Your task to perform on an android device: The Book report.pptx file is no longer needed and is taking up space, so delete it from the Drive app. 
Image 0: 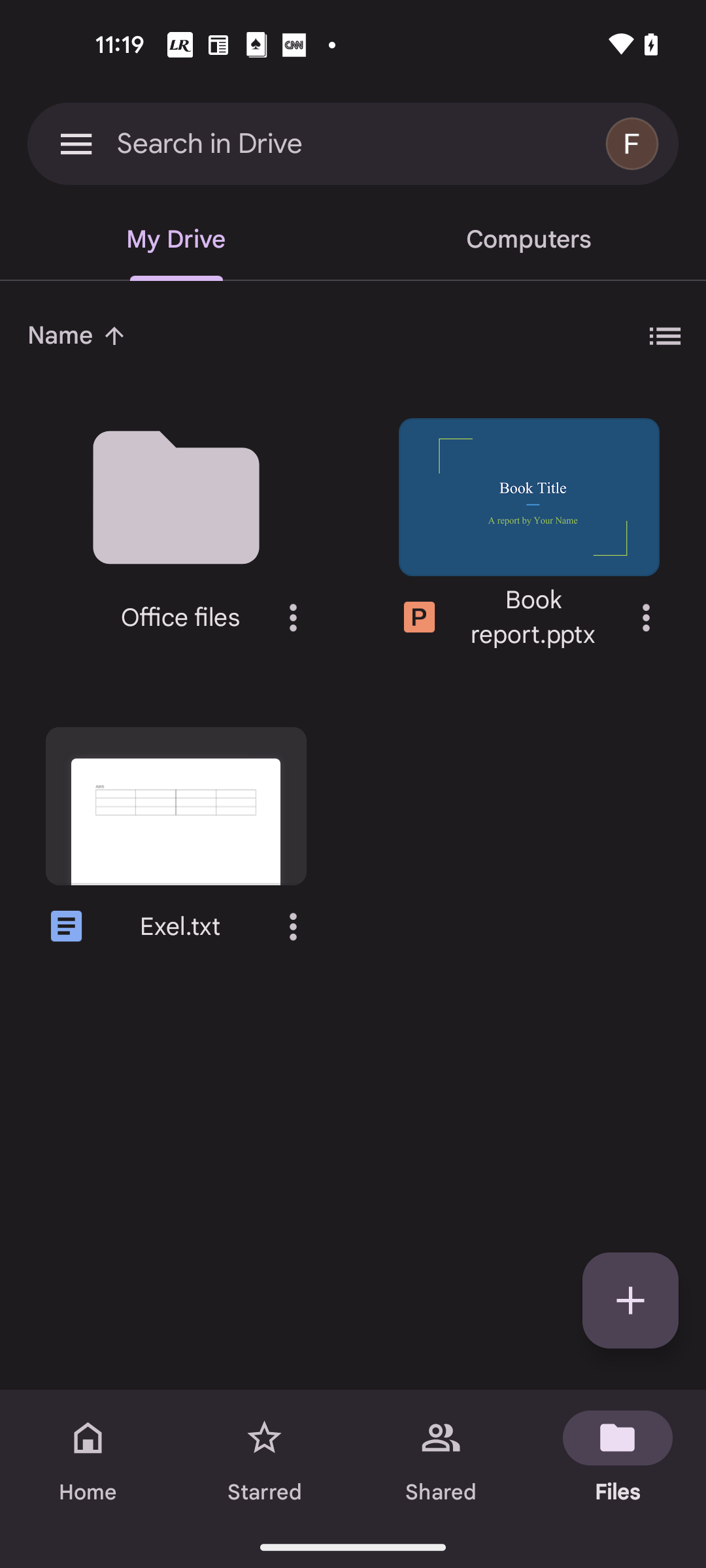
Click on three dots of the Book report.pptx file
Step 0: click (646, 617)
Image 1: 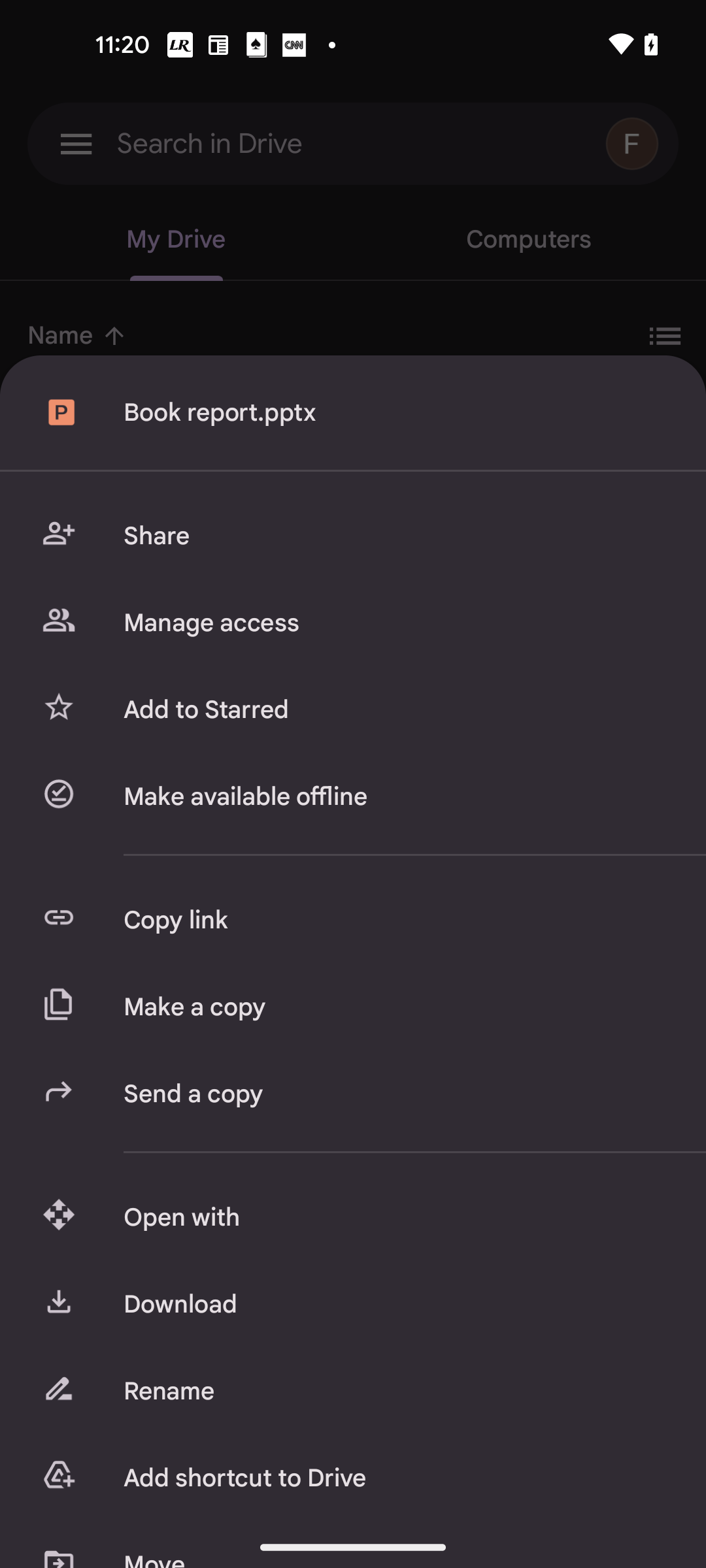
Swipe up to remove option
Step 1: scroll down
Image 2: 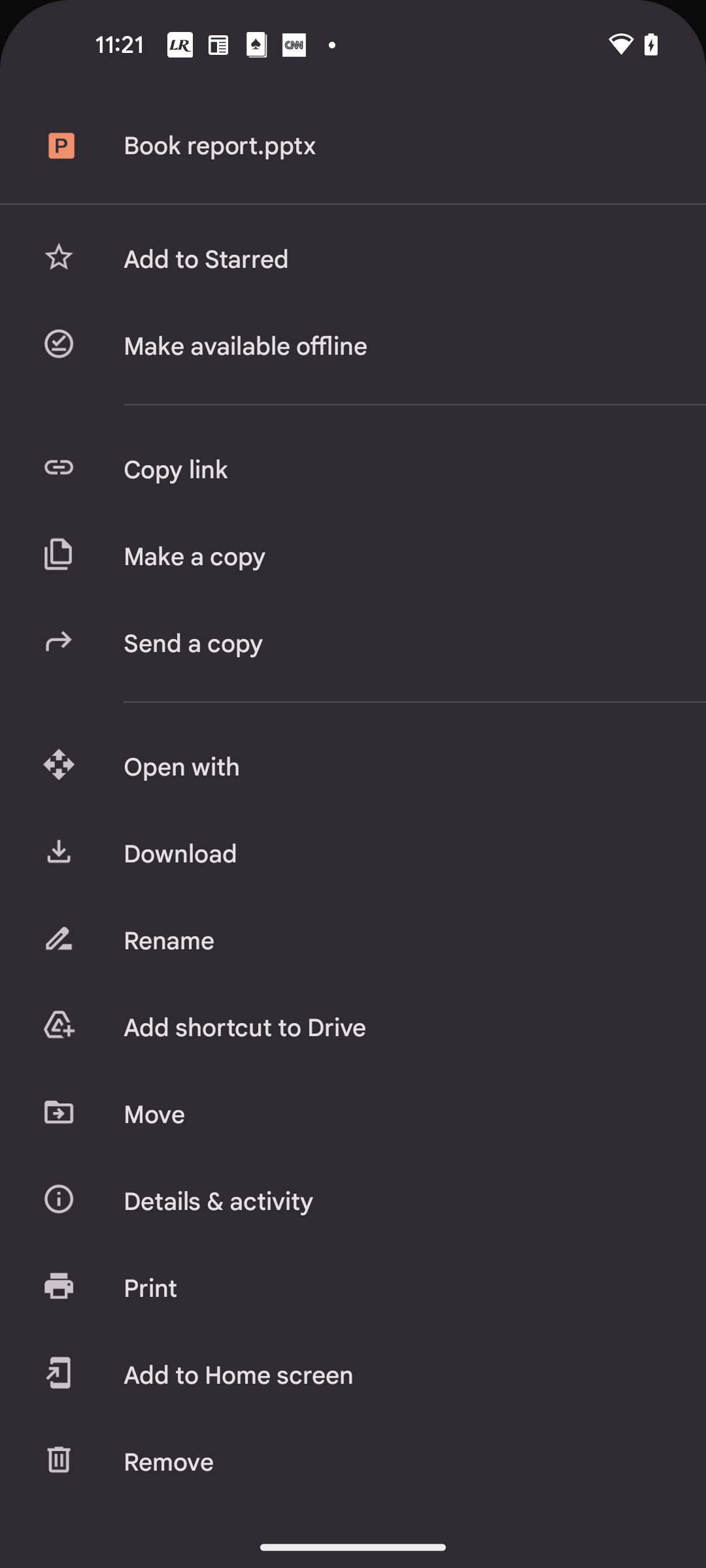
Click on the Remove option
Step 2: click (394, 1462)
Image 3: 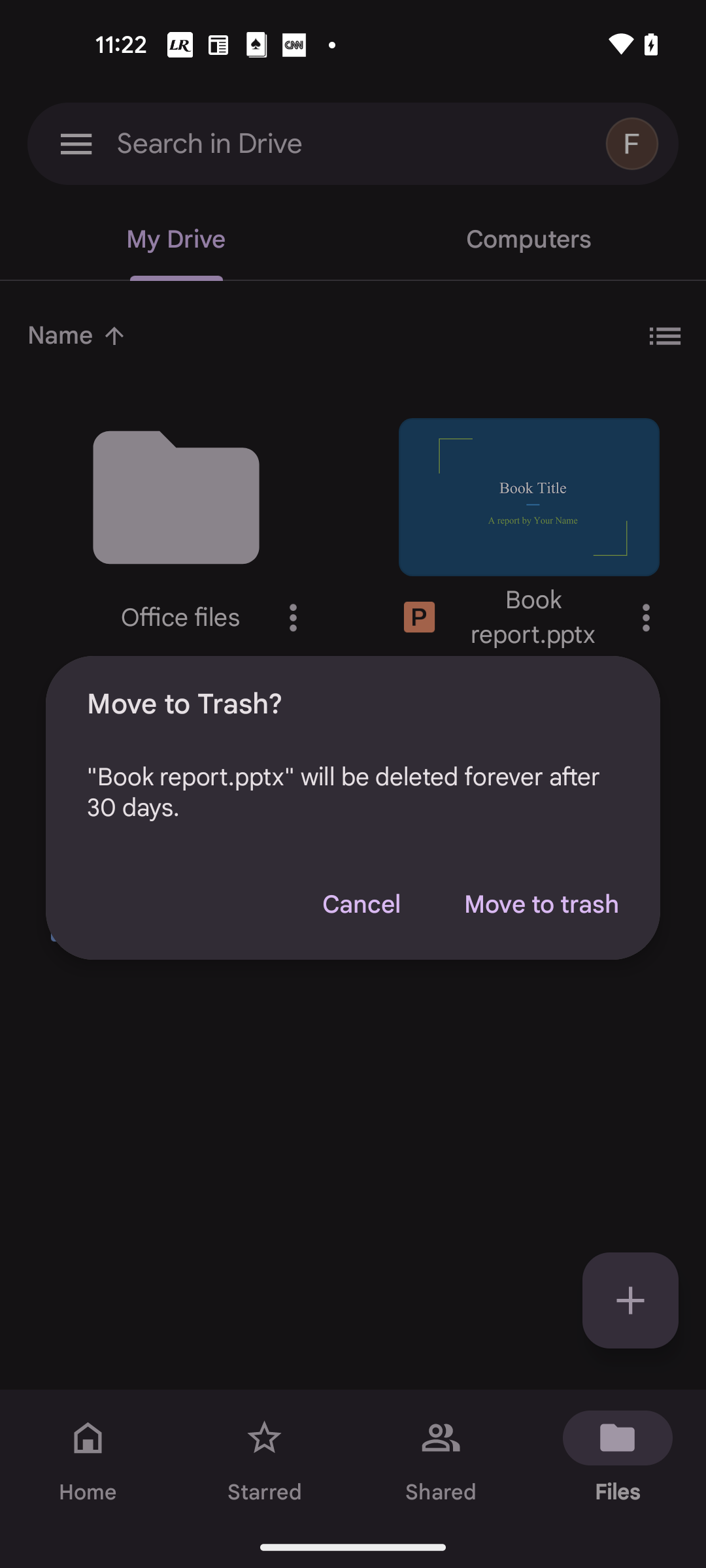
Click on Move to trash
Step 3: click (541, 905)